Your task to perform on an android device: Share the event birthday with dbwscratch.test.id4@gmail.com .
Image 0: 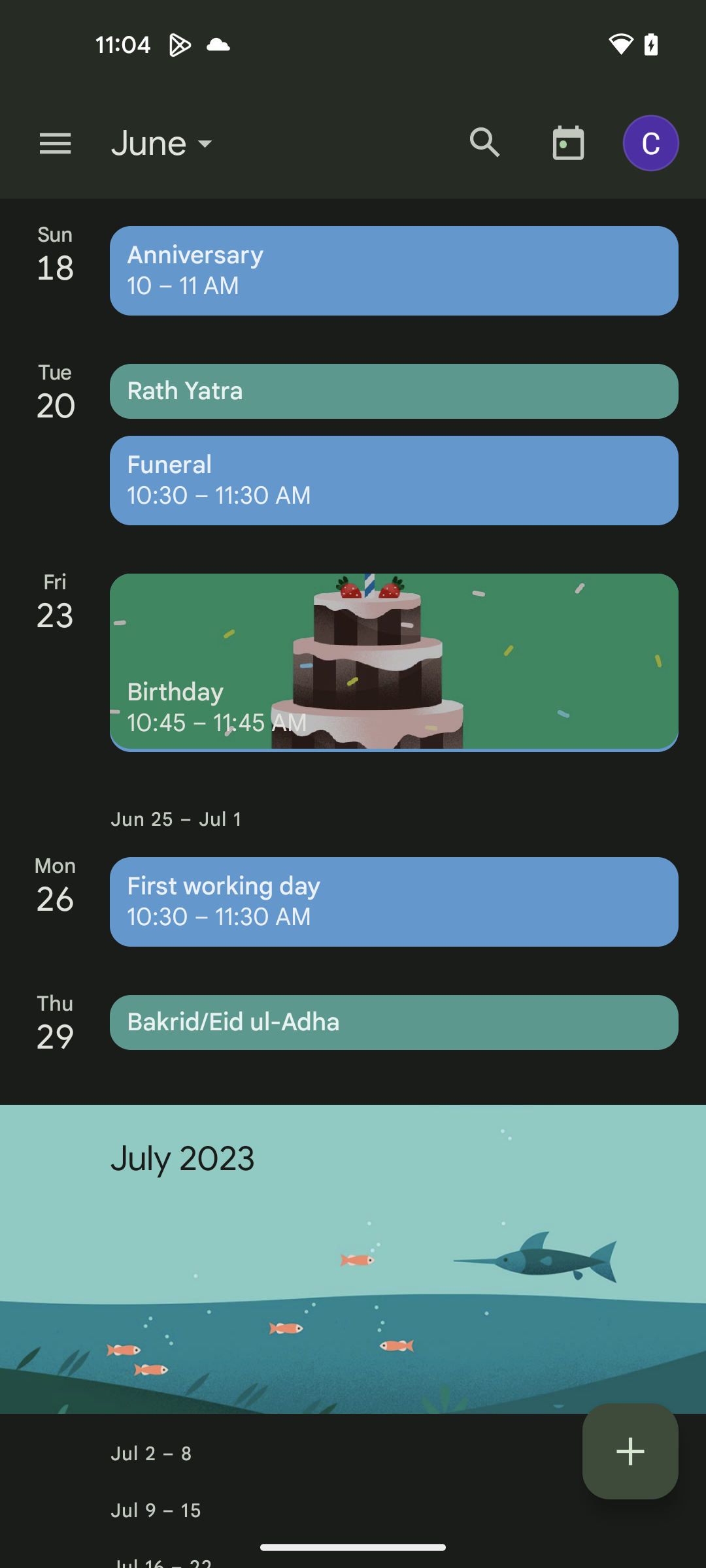
Go to the birthday event
Step 0: click (394, 662)
Image 1: 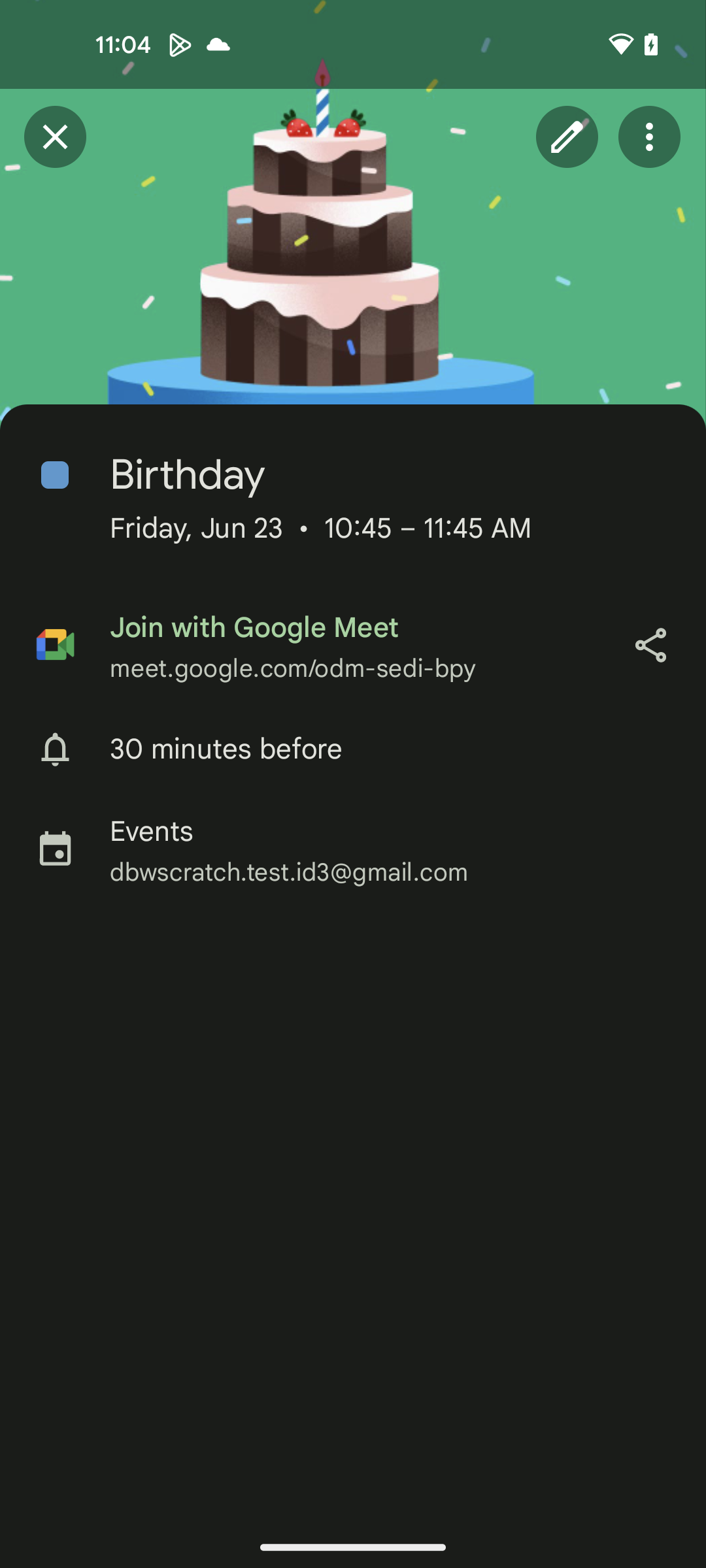
Click on the share button
Step 1: click (650, 645)
Image 2: 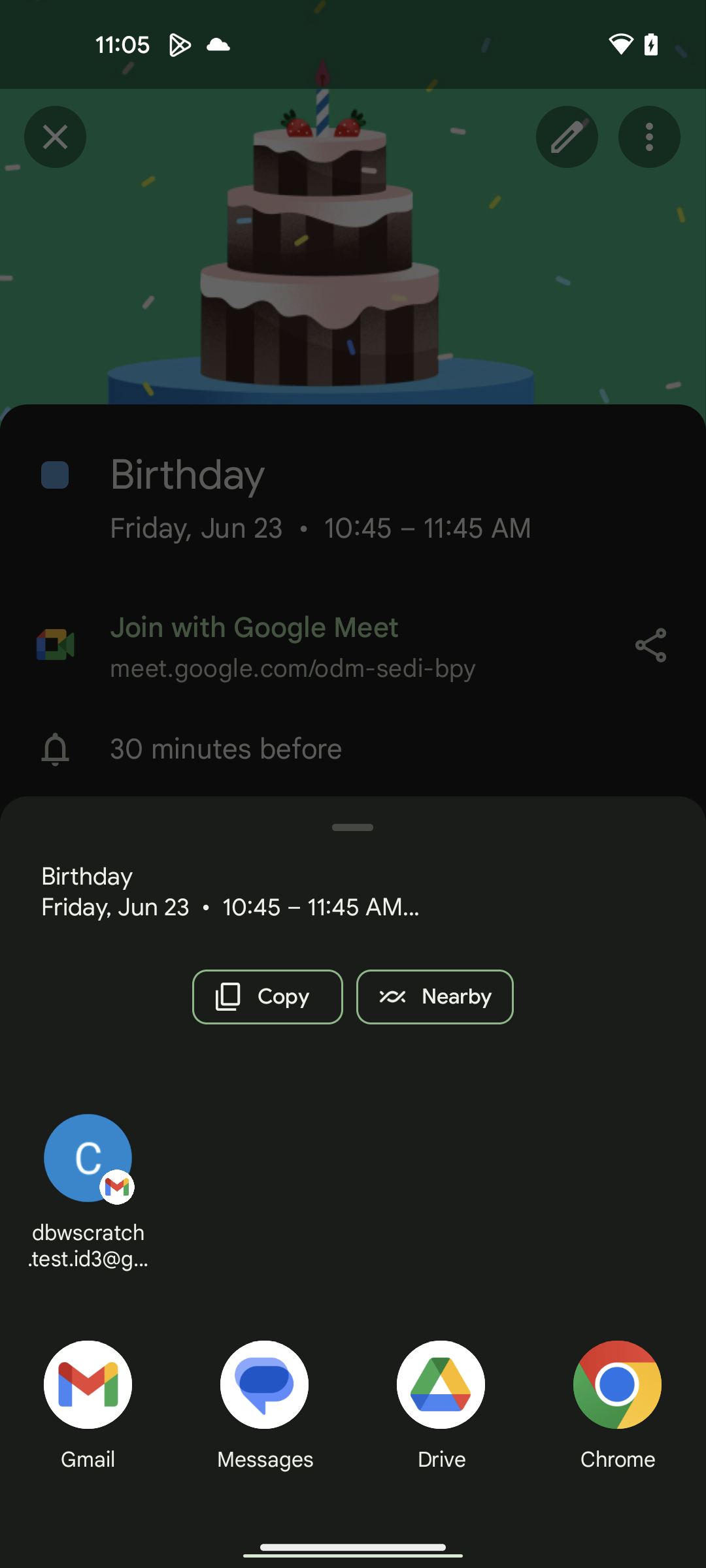
Choose Gmail option
Step 2: click (87, 1384)
Image 4: 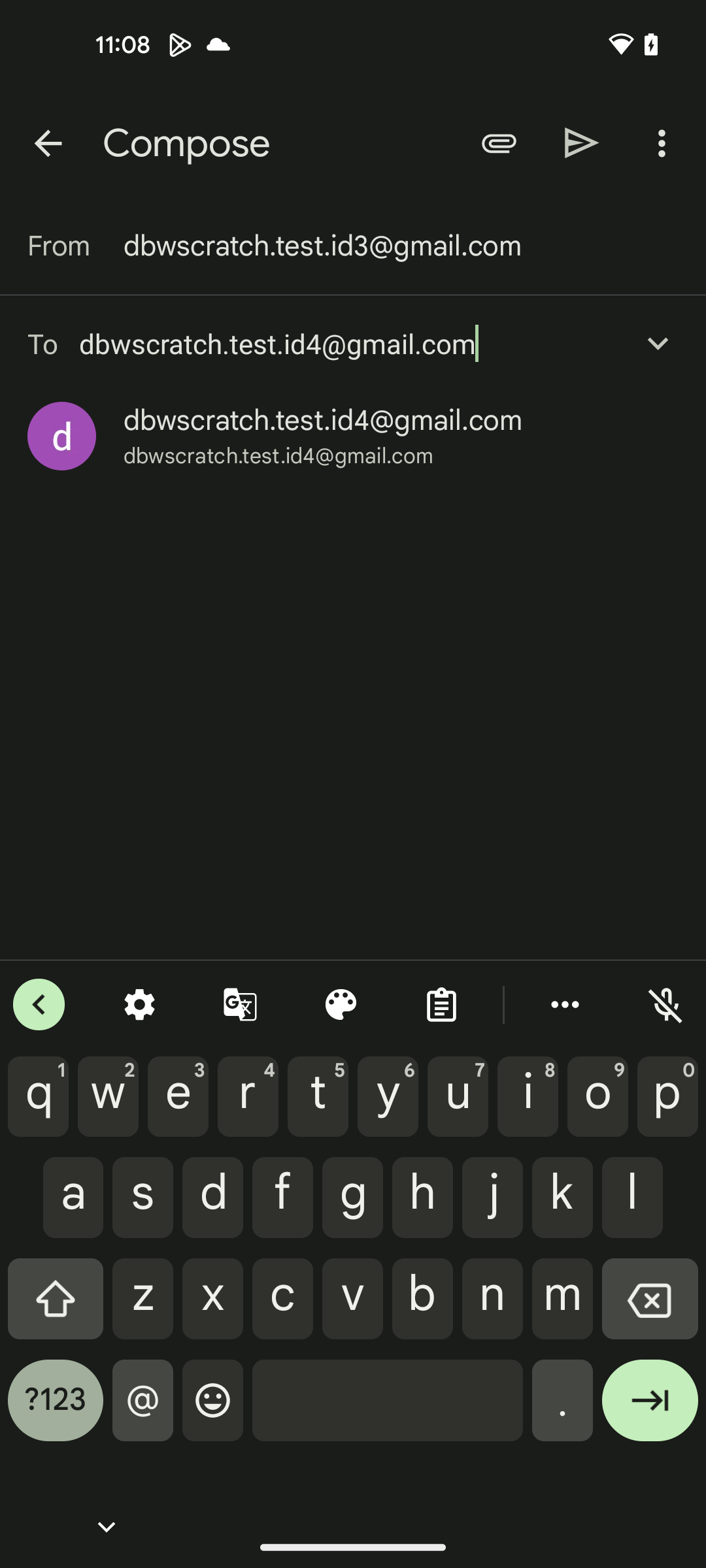
Select the resulted mail
Step 4: click (323, 420)
Image 5: 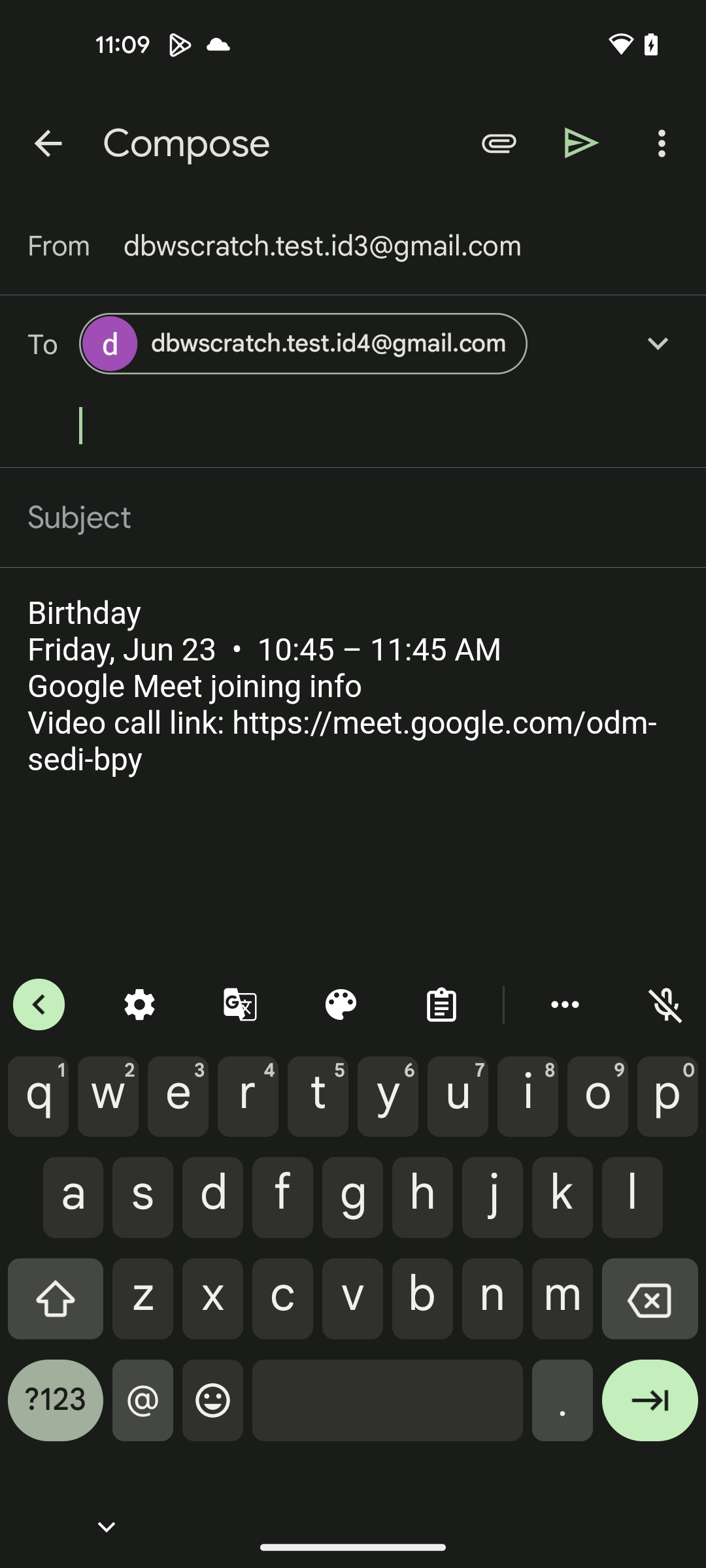
Click on the share button
Step 5: click (582, 142)